Your task to perform on an android device: I would like to identify the plants by snapping a picture of them on the MyPlant app to learn about which species they are
Image 0: 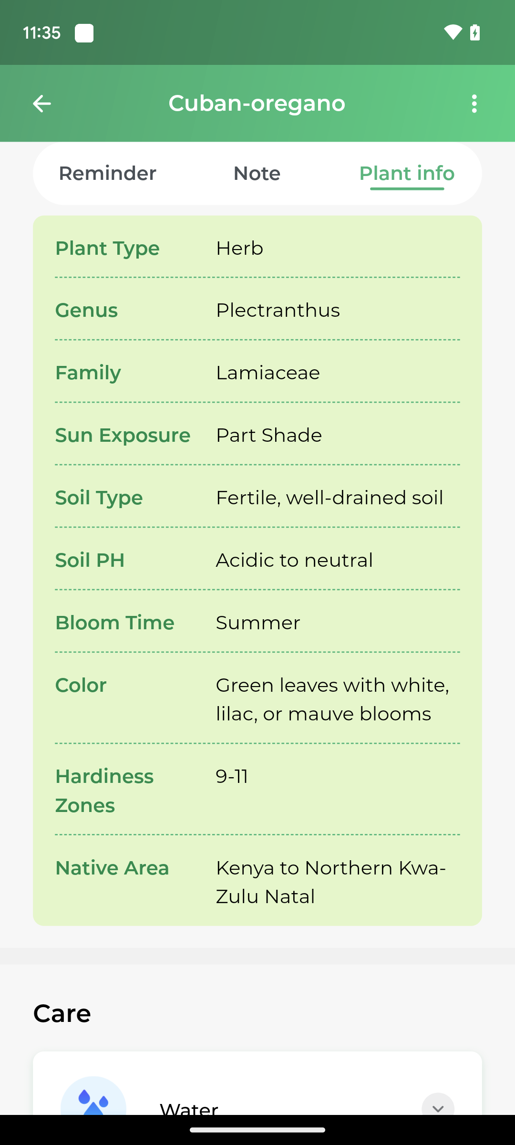
Open the MyPlant app 
Step 0: open app "MyPlant"
Image 1: 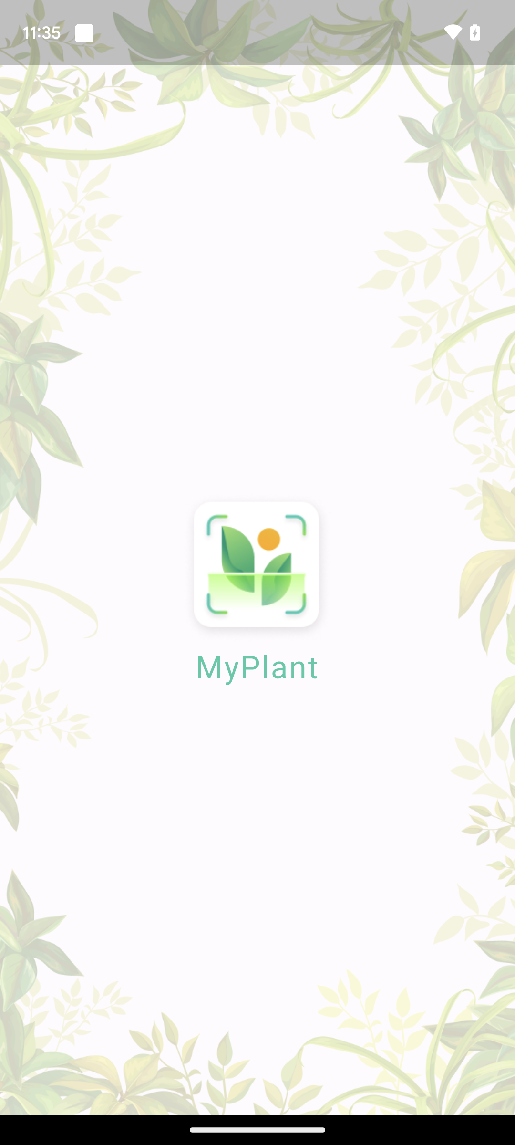
Open the MyPlant app 
Step 1: wait
Image 2: 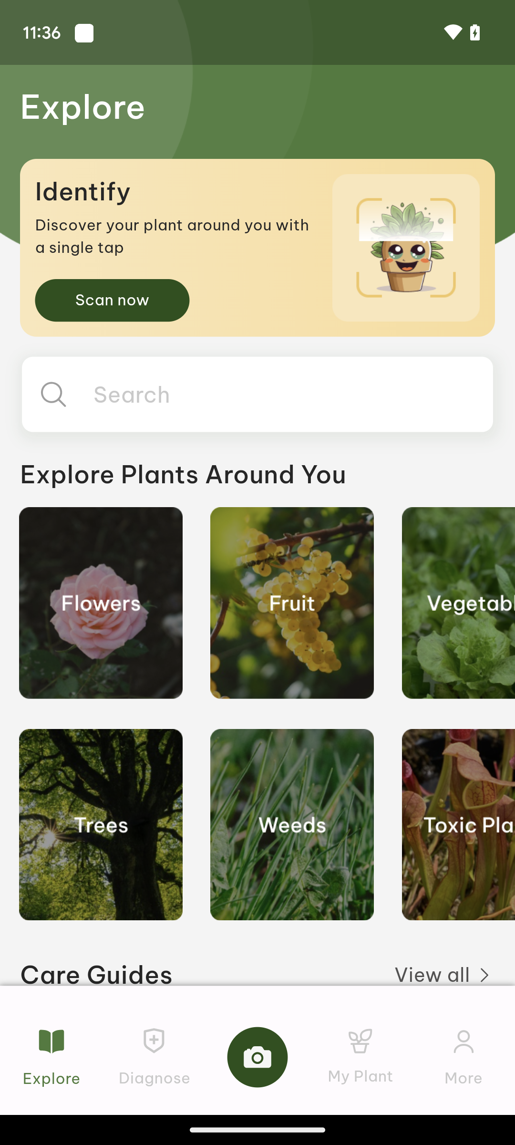
Click on the camera icon
Step 2: click (257, 1050)
Image 3: 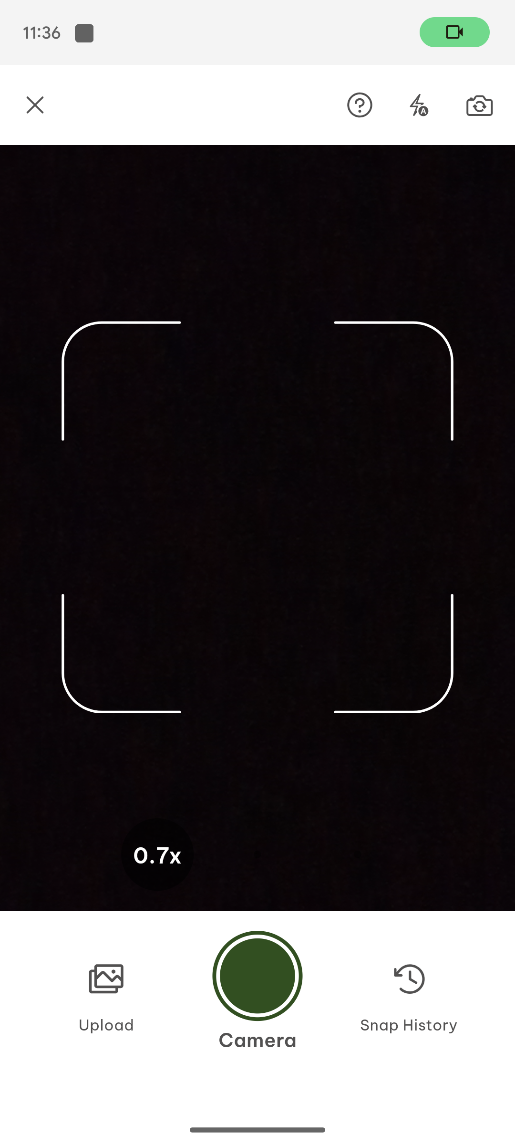
Click on upload icon 
Step 3: click (92, 989)
Image 5: 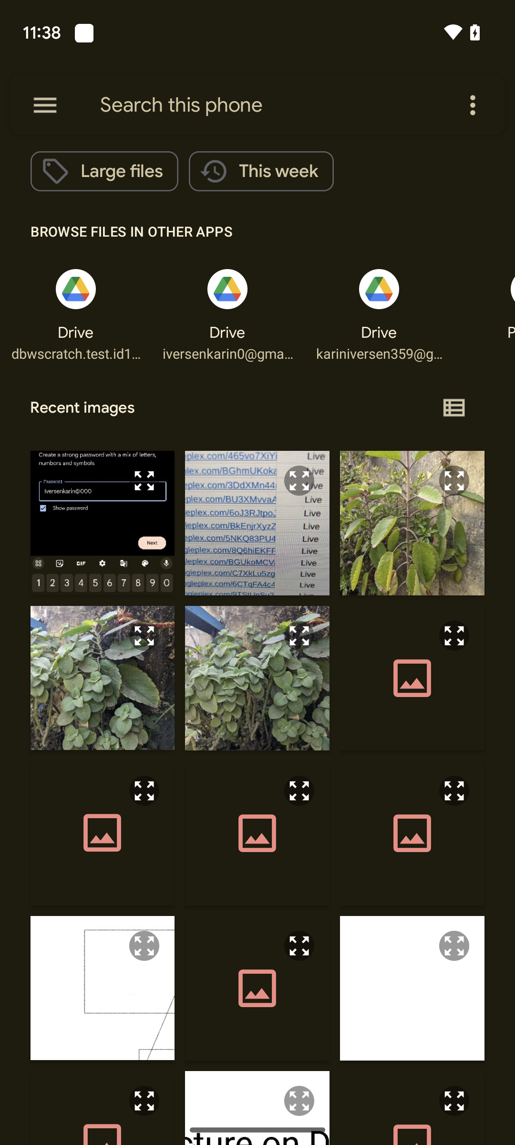
Click on the fourth image
Step 5: click (69, 661)
Image 6: 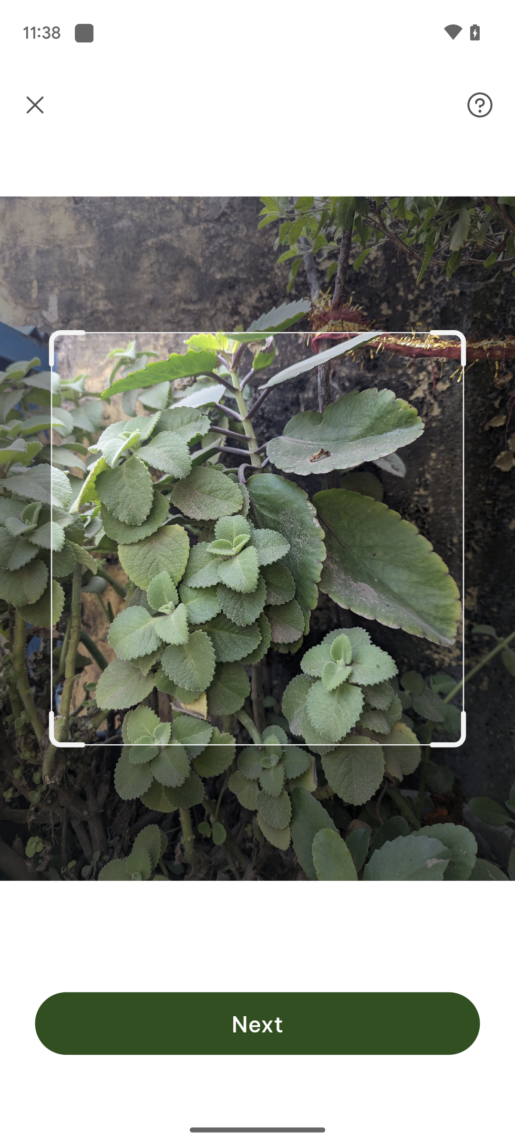
Click on the next button
Step 6: click (257, 1023)
Image 7: 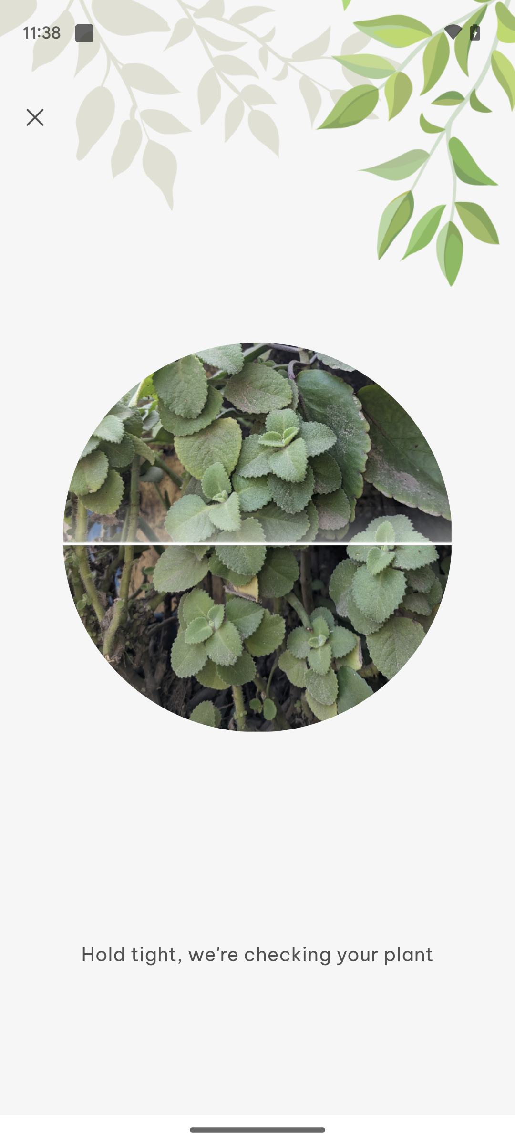
Click on the next button
Step 7: wait